Your task to perform on an android device: My wife told me that before purchasing any electric lawn mower, compare the price of it with that of other sellers. This Rechargeable Electric Lawn Mower seems good, and I want to purchase it, but I need to compare its price with other sellers. So compare the price of the Rechargeable Electric Lawn Mower with other sellers in the Temu app.
Image 0: 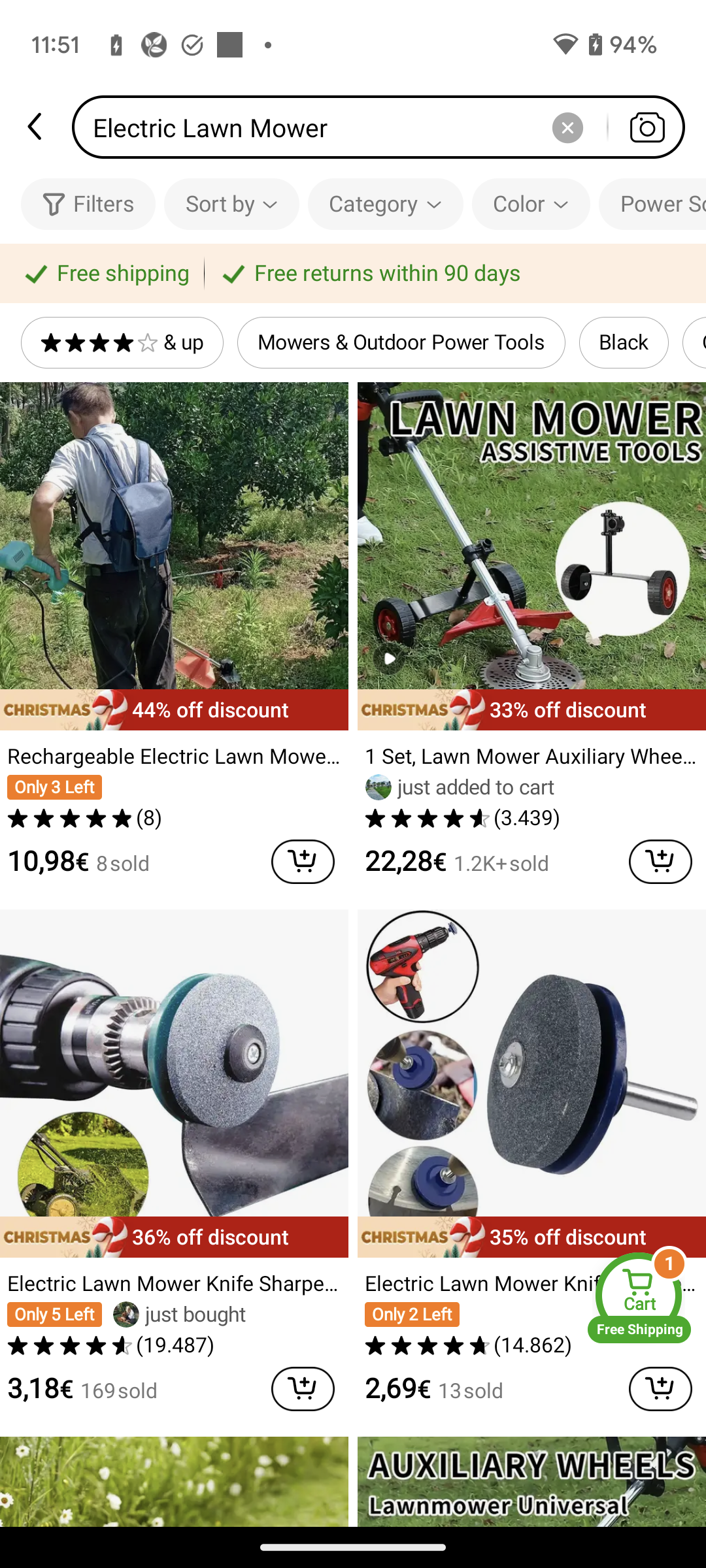
Click on the Rechargeable Electric Lawn Mower to view the price comparison with other sellers.
Step 0: click (174, 757)
Image 1: 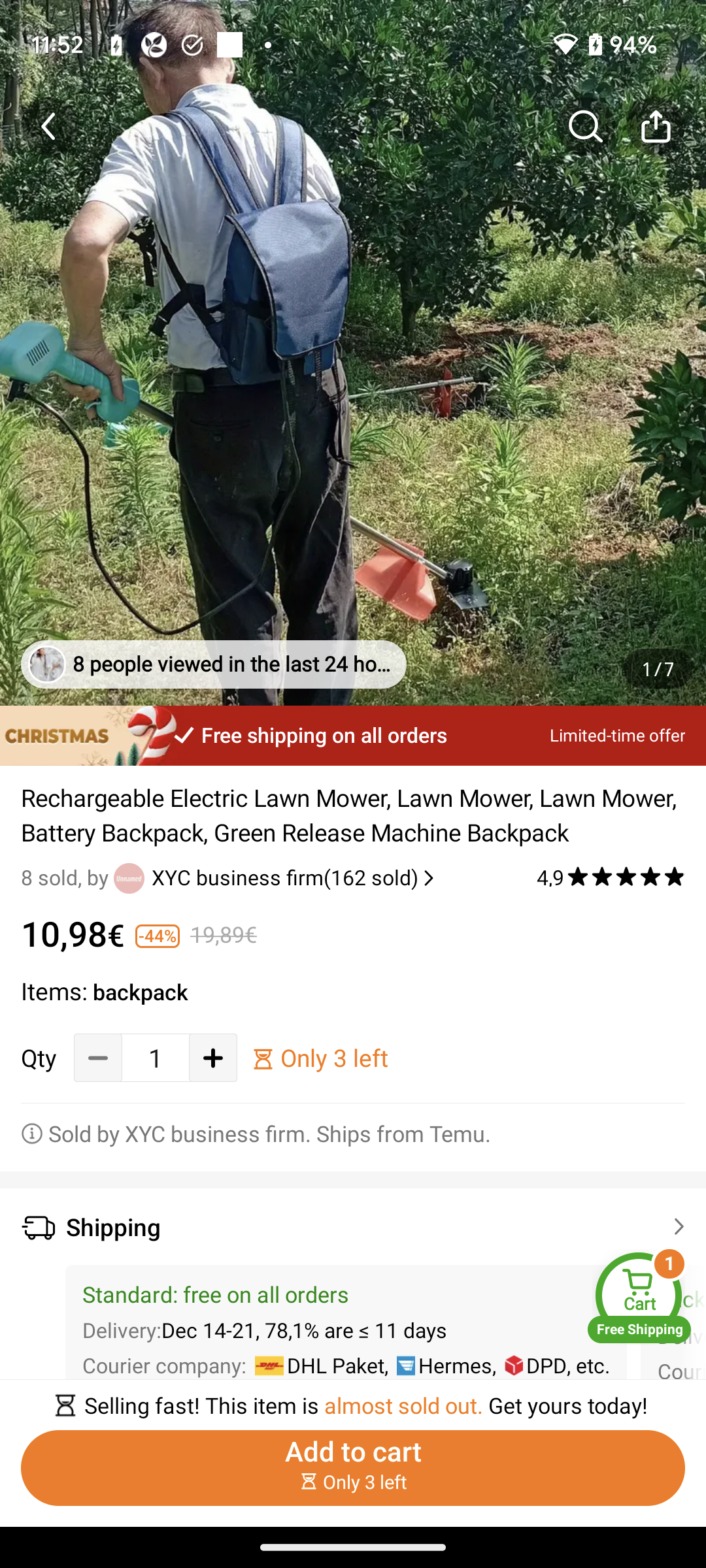
Scroll down to view the price of other sellers of this product
Step 1: scroll down
Image 2: 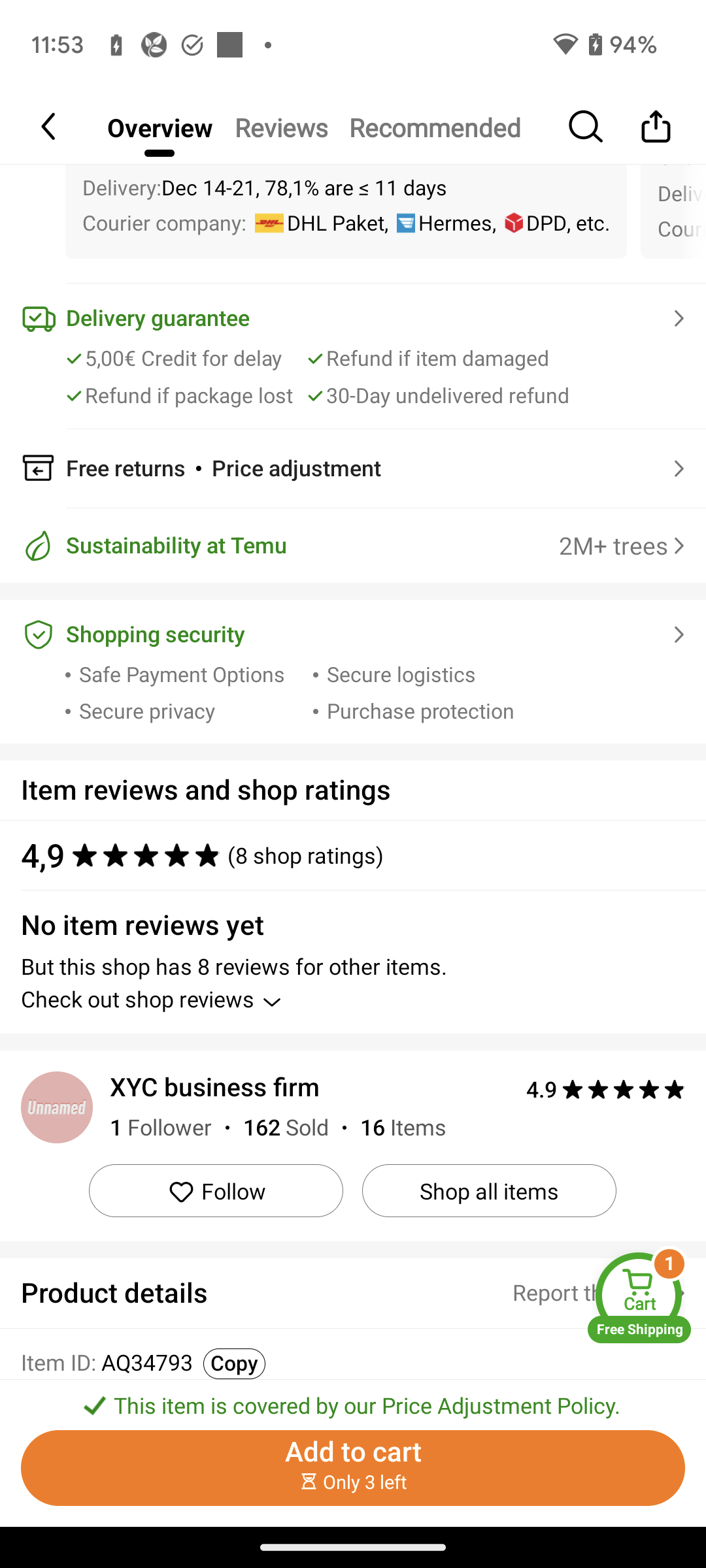
Scroll down to view the price of other sellers of this product
Step 2: scroll down
Image 3: 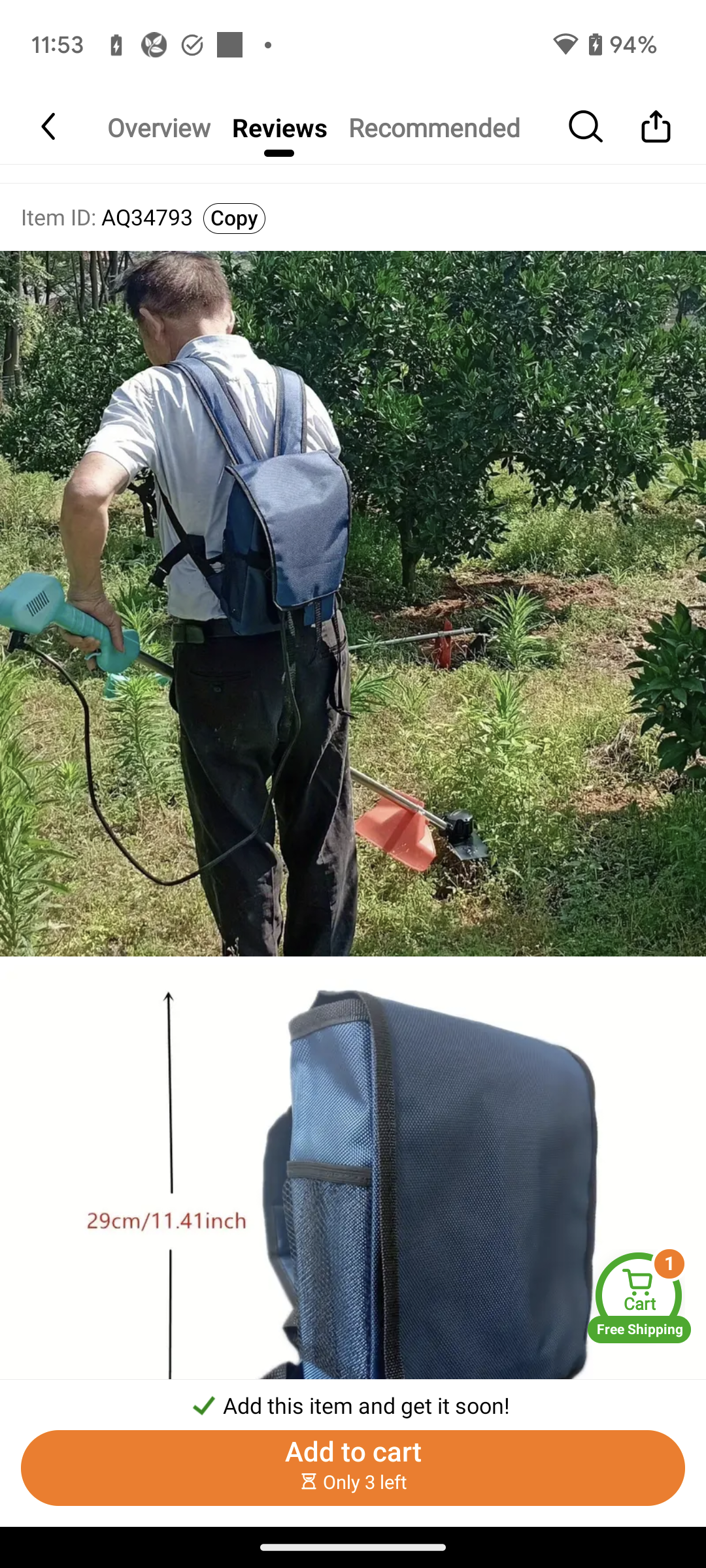
Scroll down to view the price of other sellers of this product
Step 3: scroll down
Image 4: 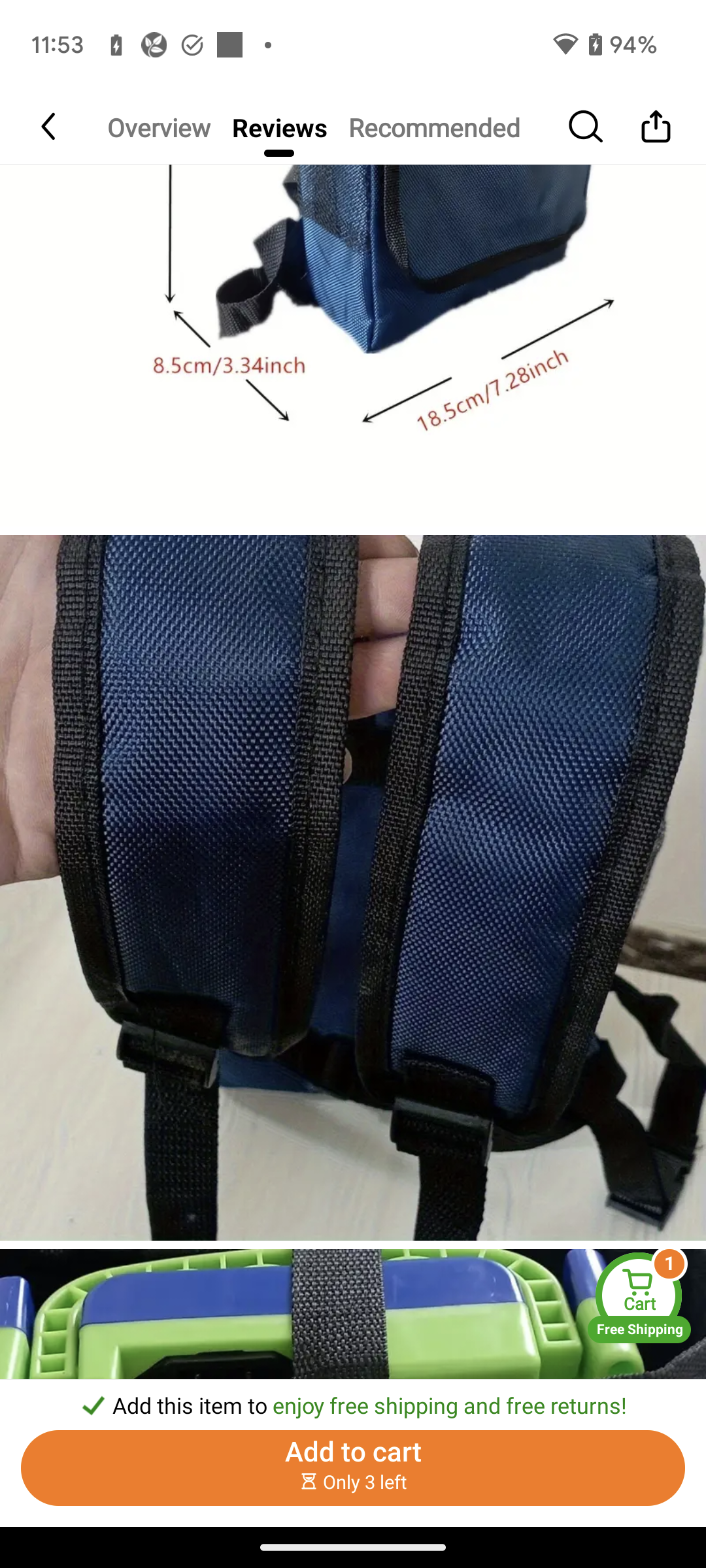
Scroll down to view the price of other sellers of this product
Step 4: scroll down
Image 5: 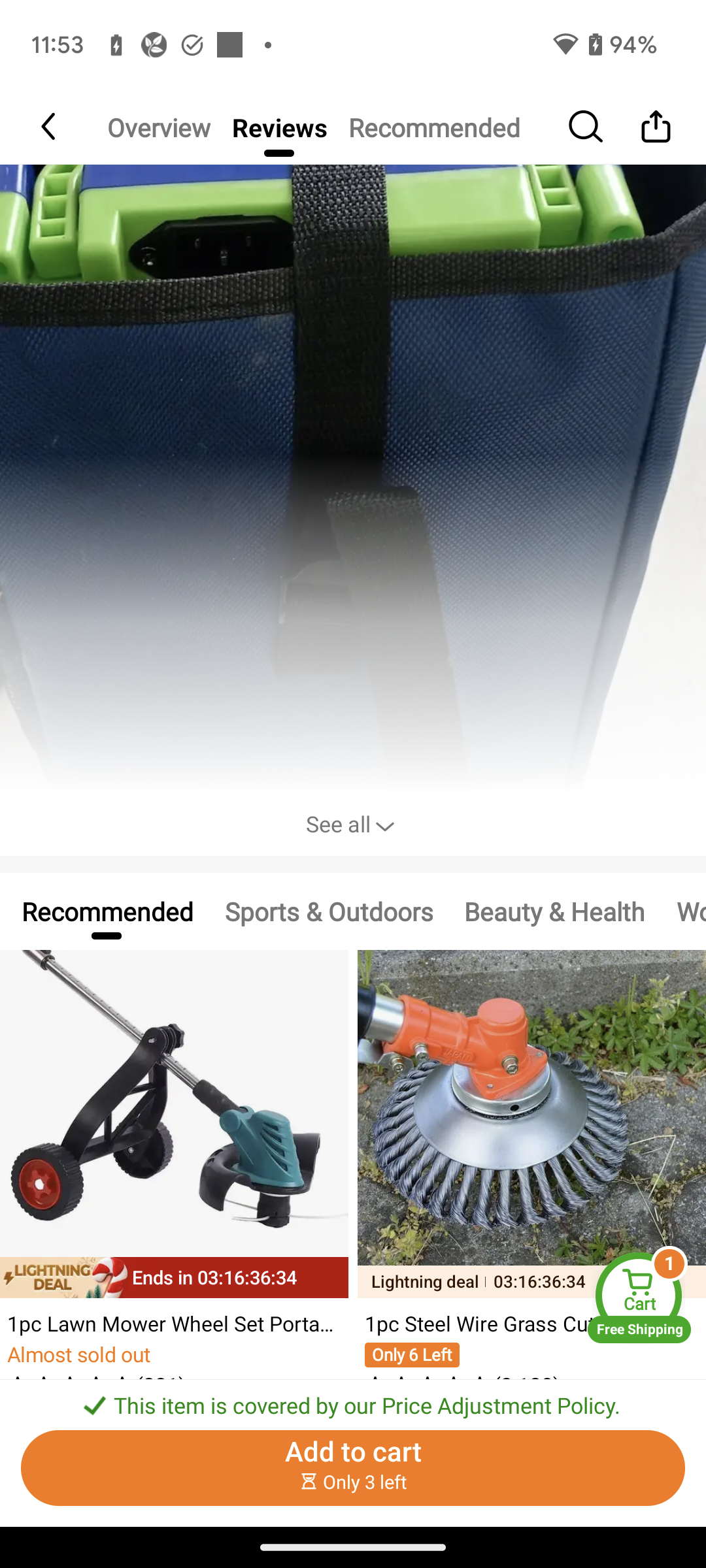
Scroll down to view the price of other sellers of this product
Step 5: scroll down